Your task to perform on an android device: Jason is one of my close friends and wants a music recommendation to listen to in his free time. Share the True Faith (a lyrical video) to jason.smith@hotpop.com in the Vimeo app.
Image 0: 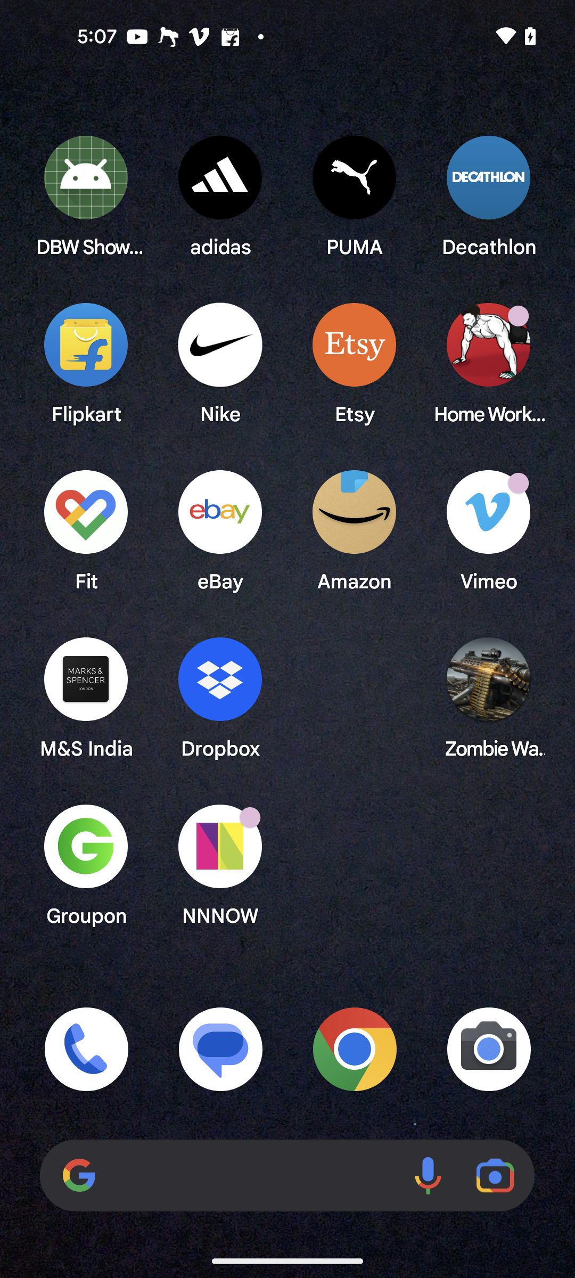
Open the Vimeo app
Step 0: open app "Vimeo"
Image 1: 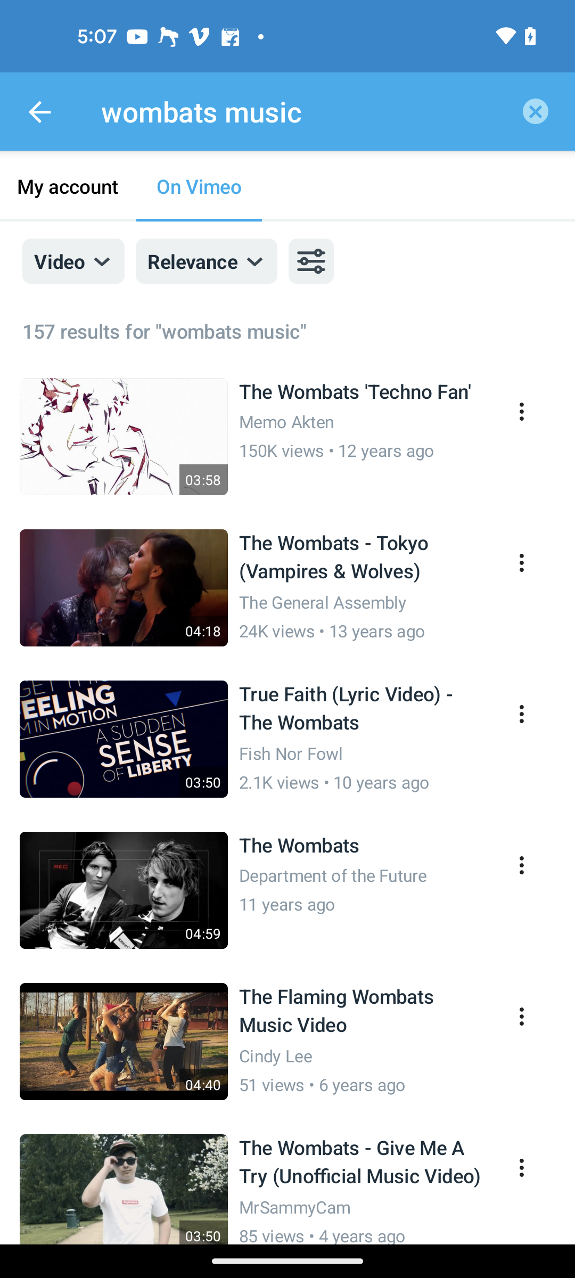
Click on the three dots of the True Faith ( lyrical video)
Step 1: click (516, 701)
Image 2: 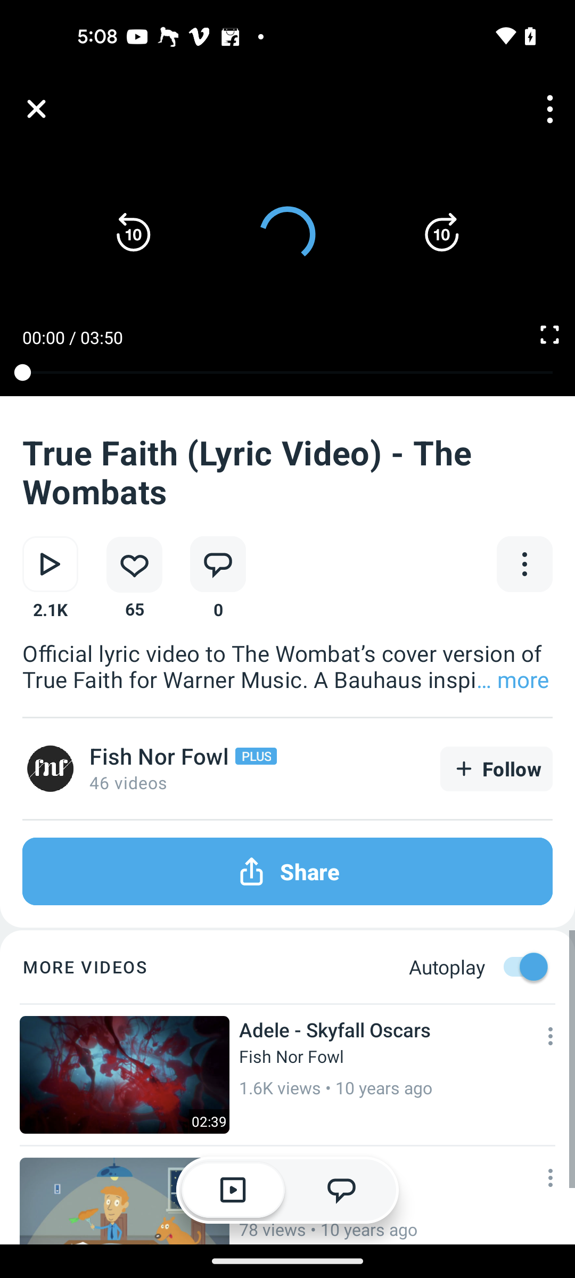
Click on the Share button
Step 2: click (287, 871)
Image 3: 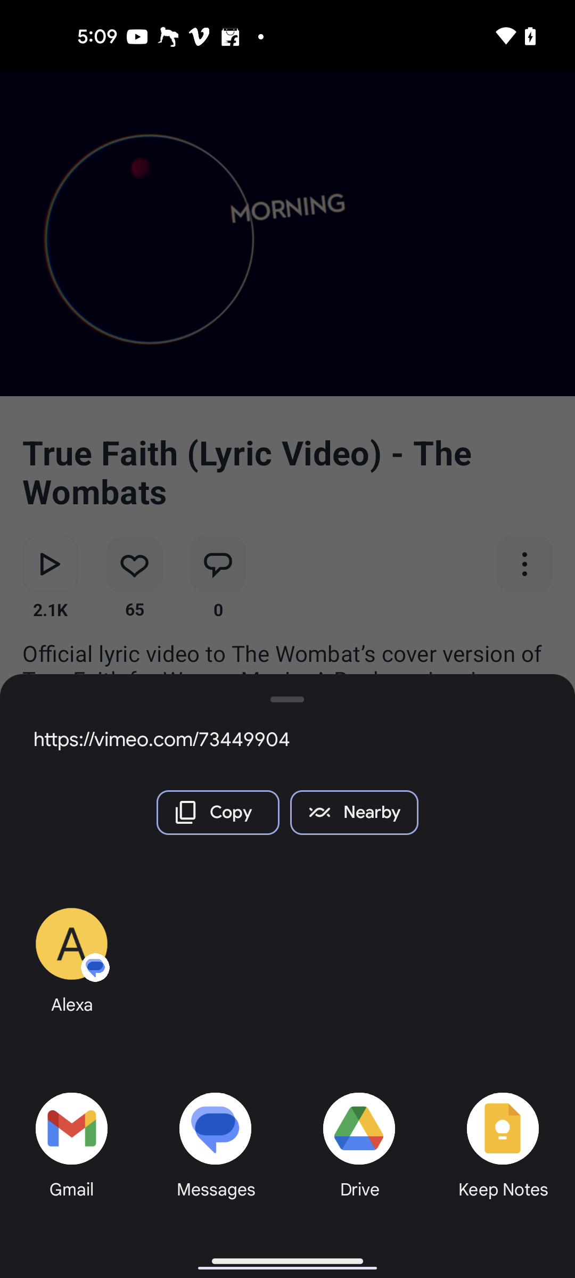
Select Gmail for sharing the video
Step 3: click (69, 1122)
Image 4: 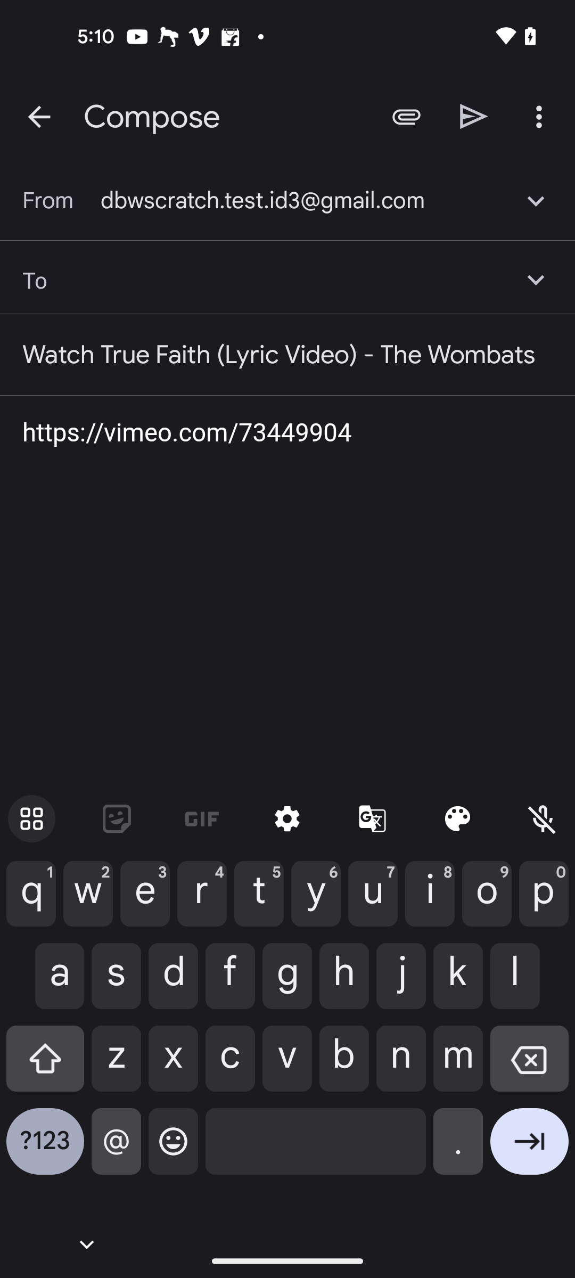
Enter the recipient mail id as jason.smith@hotpop.com
Step 4: type "jason.smith@hotpop.com"
Image 5: 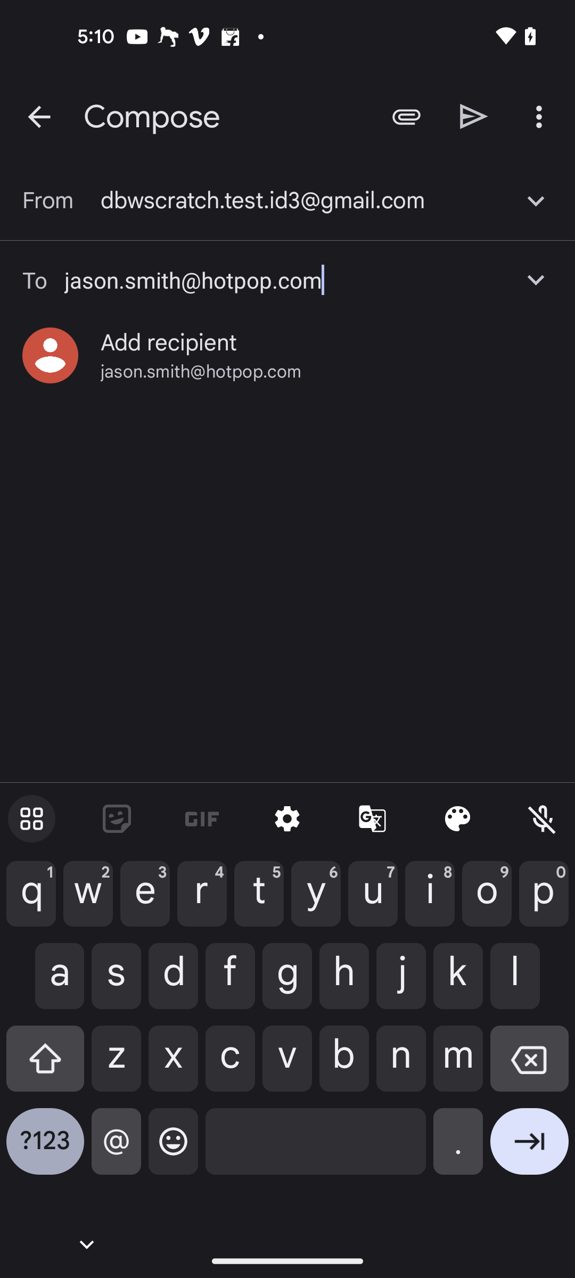
Click on the Add recipient mail id 
Step 5: click (169, 342)
Image 6: 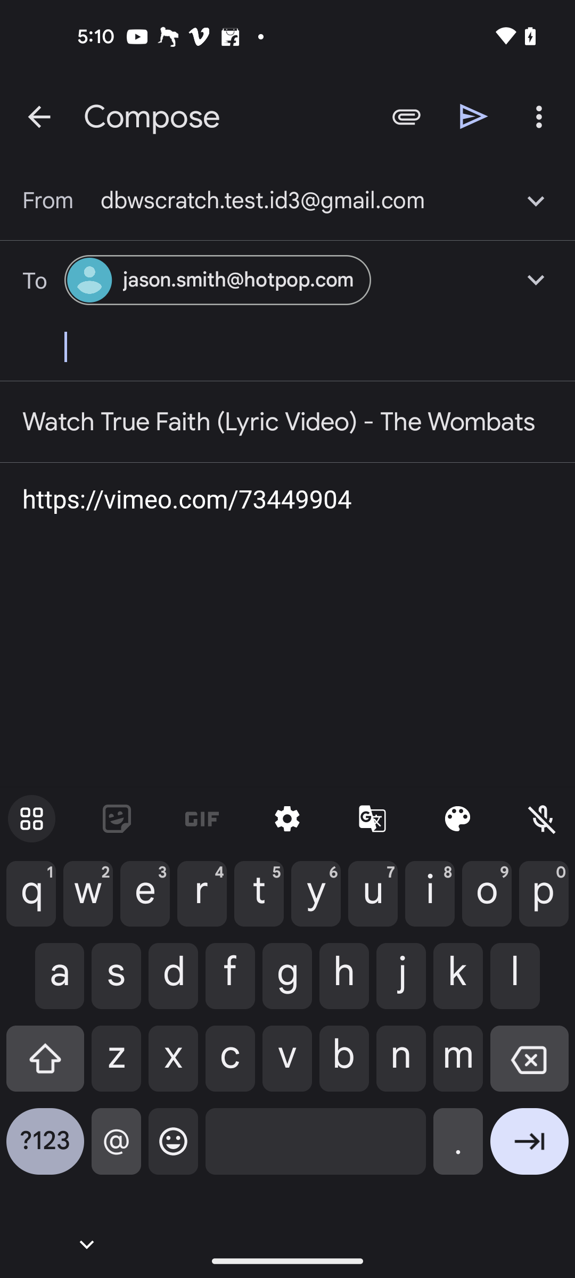
Click on the Send button 
Step 6: click (474, 116)